Your task to perform on an android device: I want to restore deleted file in drive app to see previously deleted file, so restore deleted file in the Drive app.
Image 0: 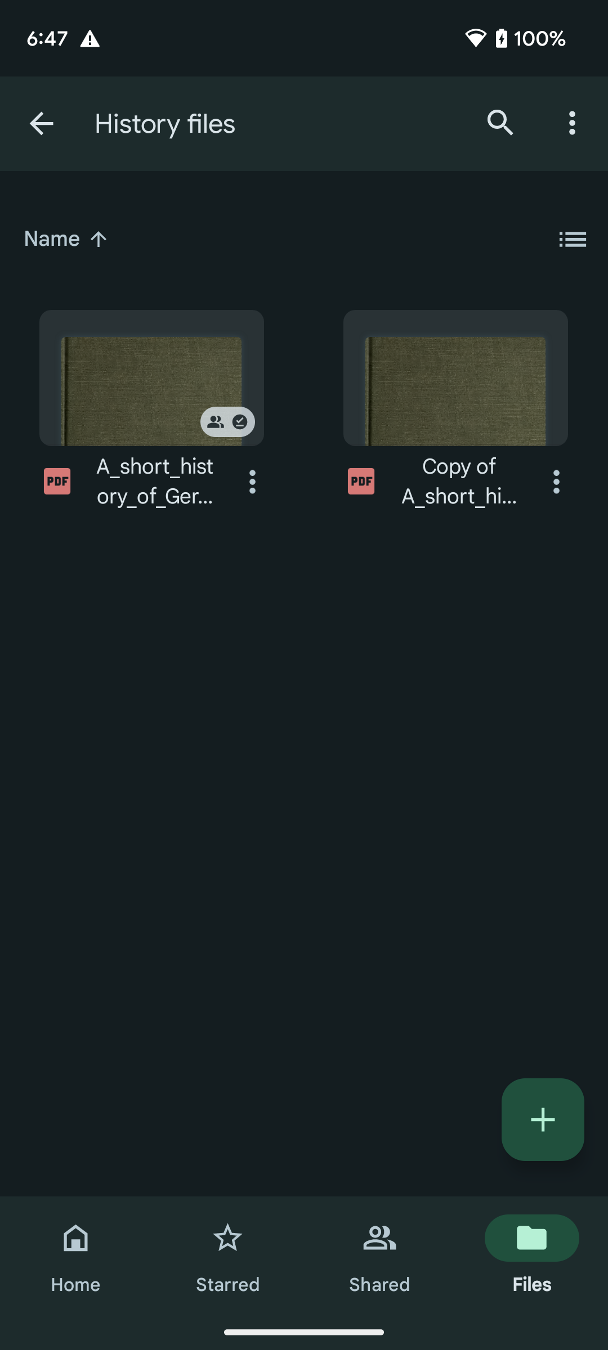
Click on the Home tab at the bottom left corner of the screen.
Step 0: click (76, 1255)
Image 1: 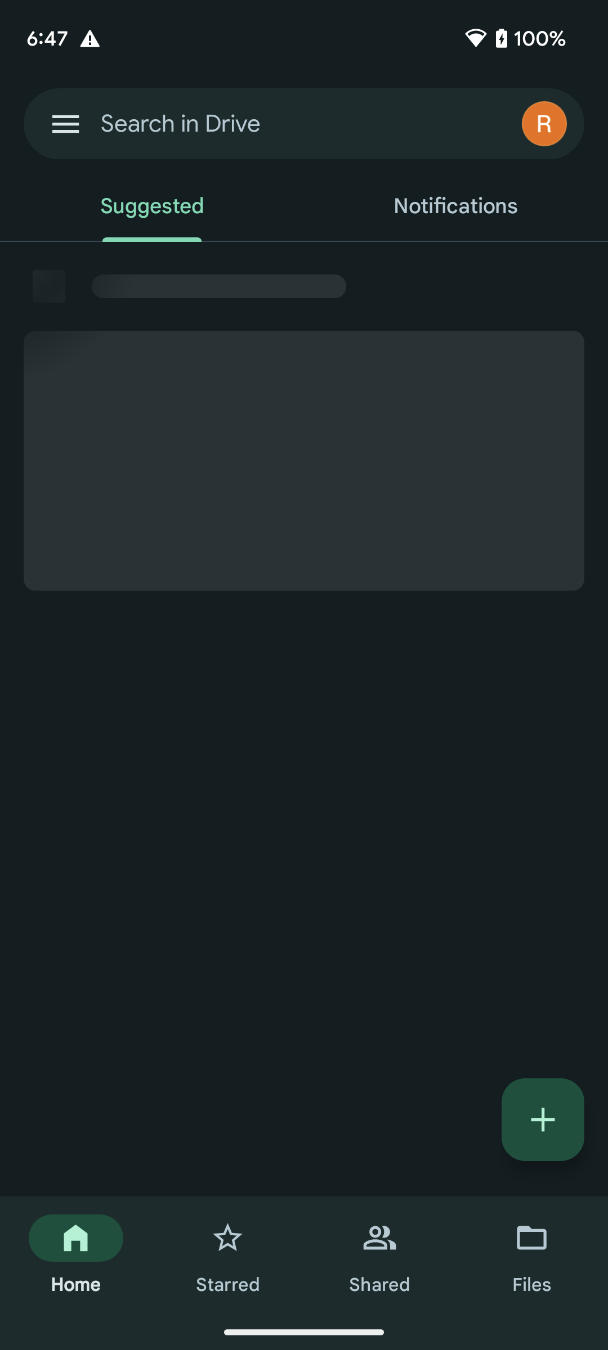
Click on the Home tab at the bottom left corner of the screen.
Step 1: wait
Image 2: 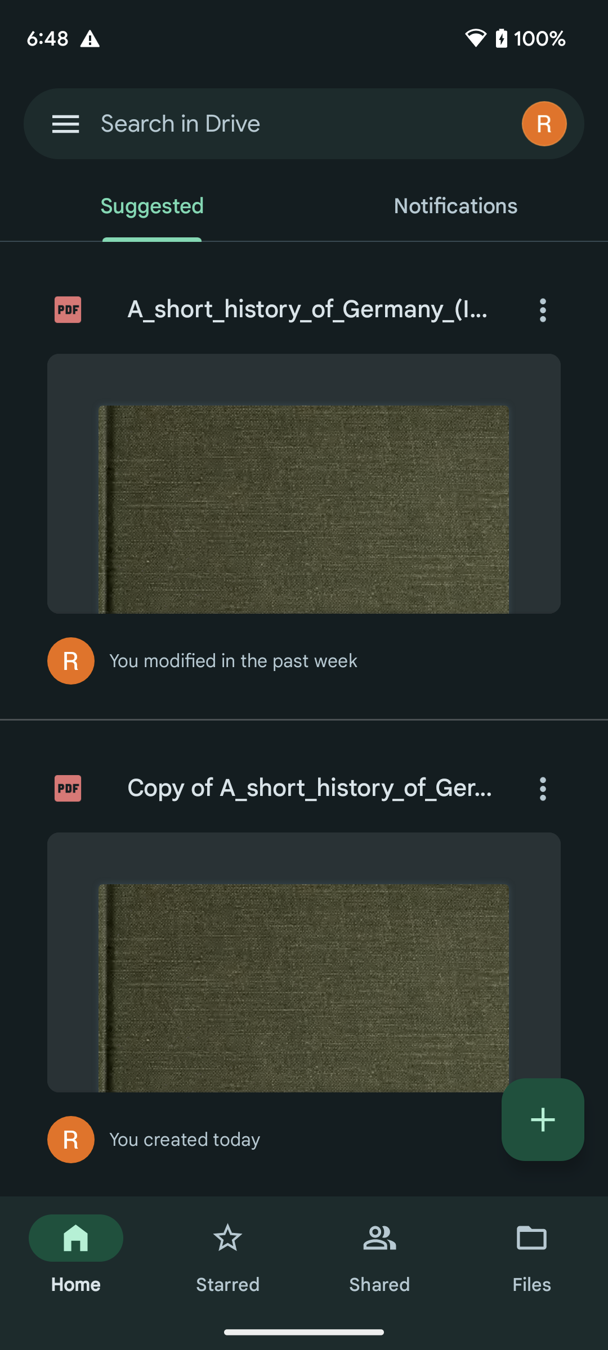
Click on the three bar icon at the top left corner of the screen to view the trash option
Step 2: click (65, 123)
Image 3: 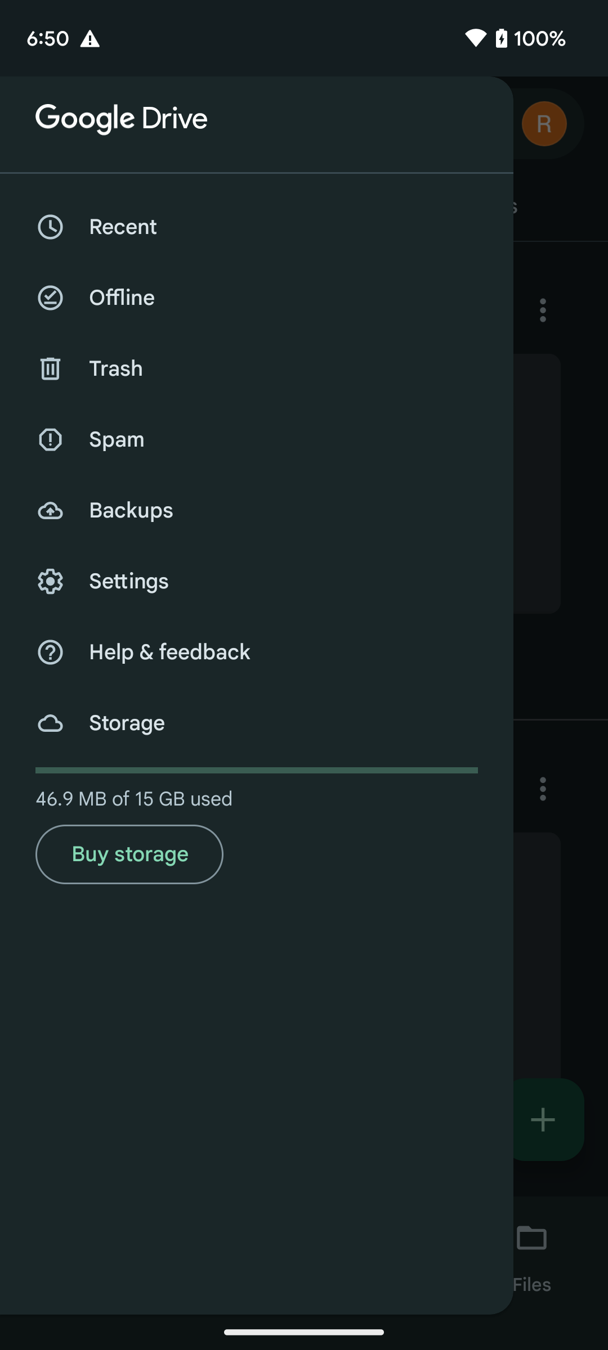
Click on the Trash option to view the deleted files.
Step 3: click (304, 479)
Image 4: 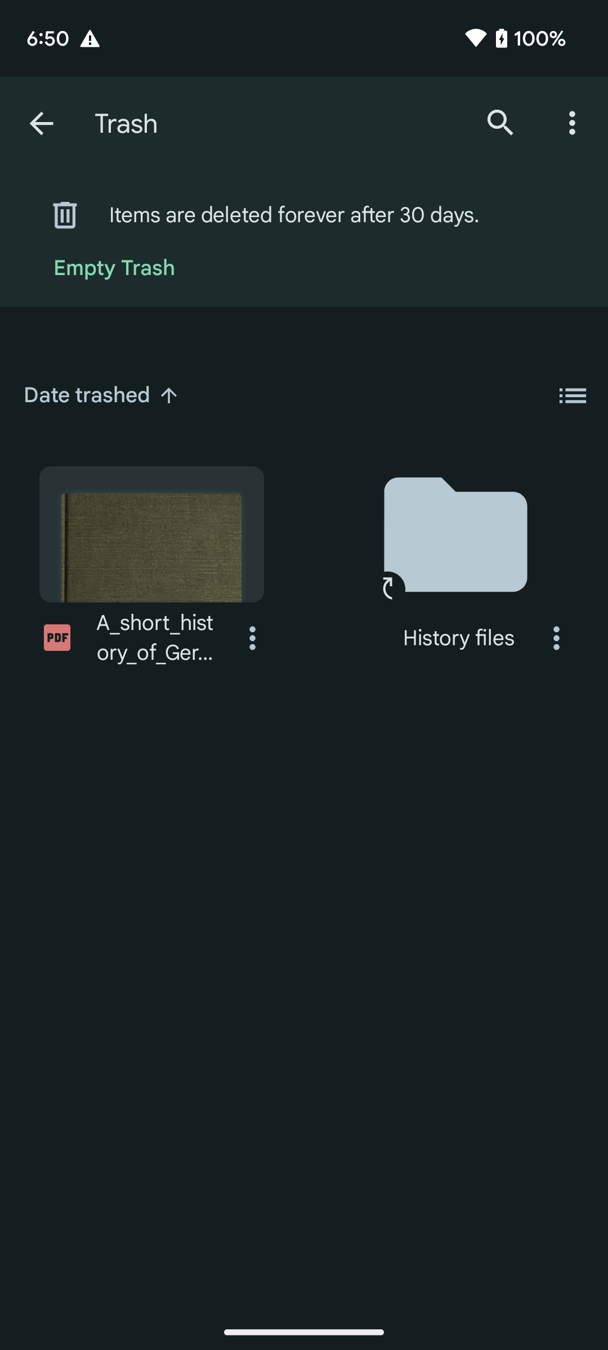
Click on the three dots icon of the A_short_history_of_Germany file to view the Restore option.
Step 4: click (252, 637)
Image 5: 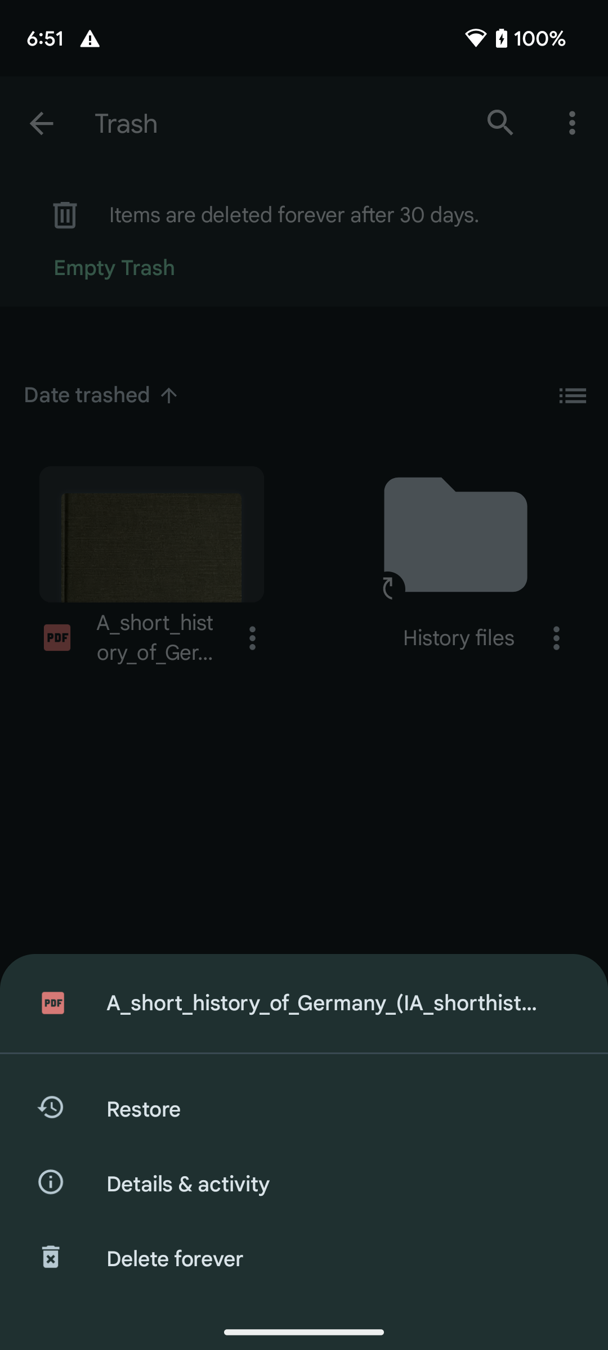
Click on the Restore option to restore this file.
Step 5: click (339, 1109)